Your task to perform on an android device: As I am also going to visit Brinnington on my trip to London, I should use the Rail Planner app to look up the train schedules from London to Brinnington on the 13th of September at 8:25 p.m.
Image 0: 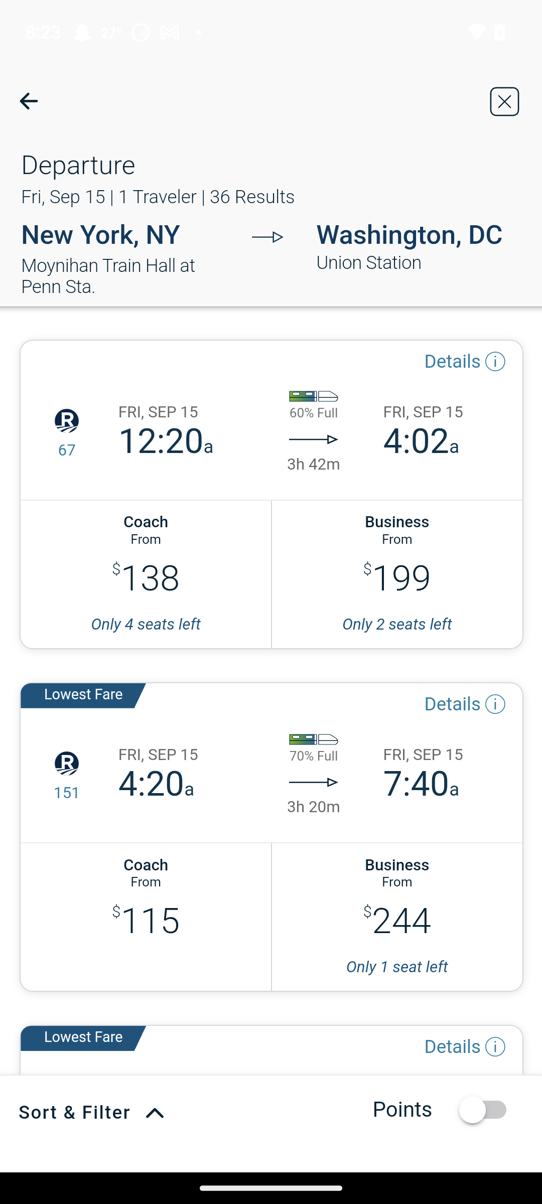
Open the Rail planner app
Step 0: open app "Rail Planner"
Image 1: 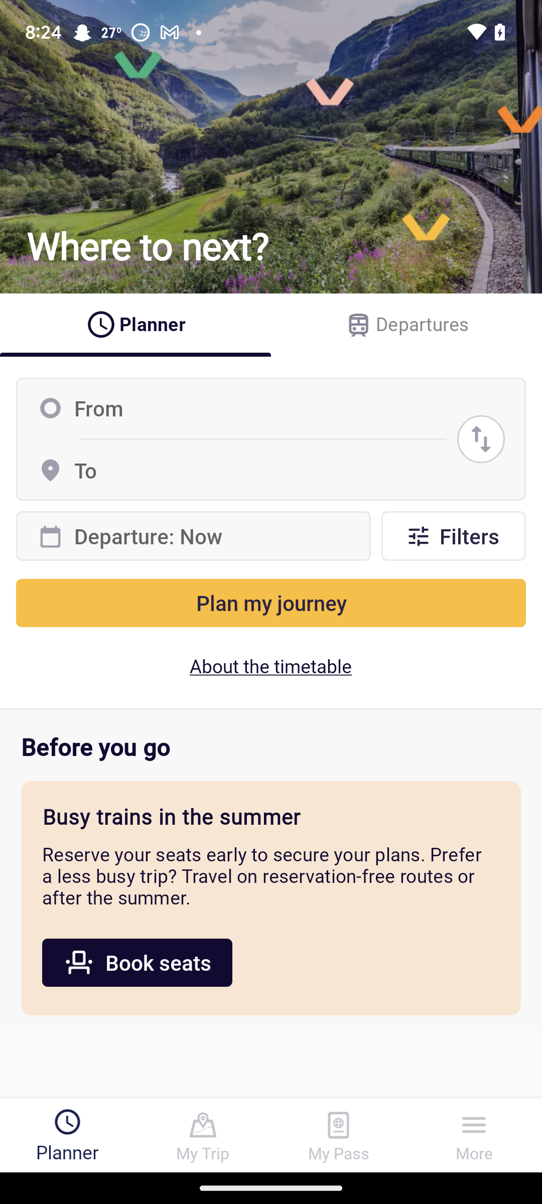
Click on the from text box
Step 1: click (271, 408)
Image 3: 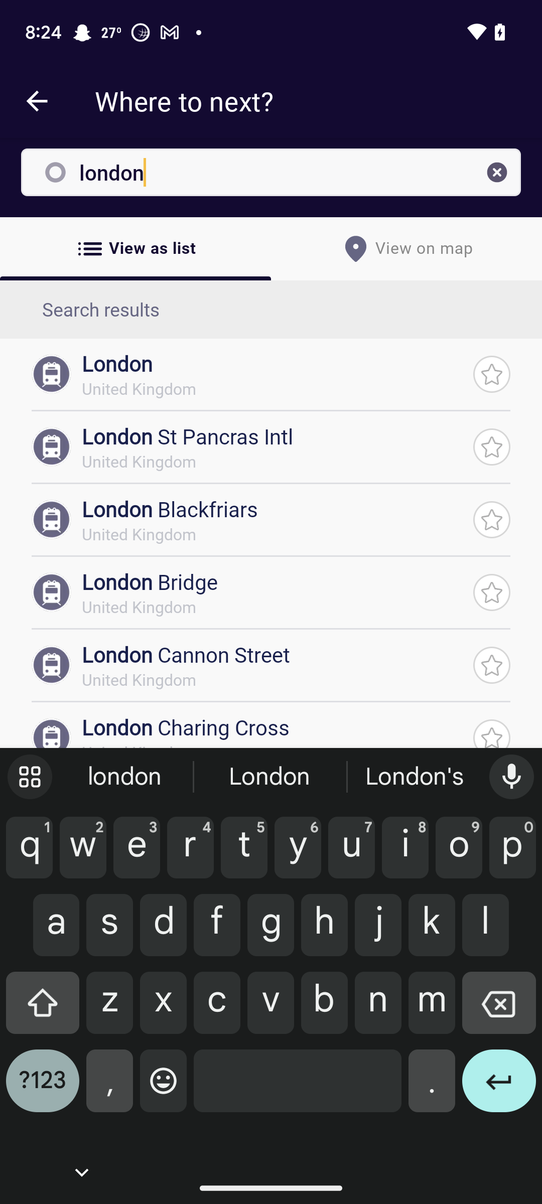
Click on the first suggested result
Step 3: click (274, 363)
Image 4: 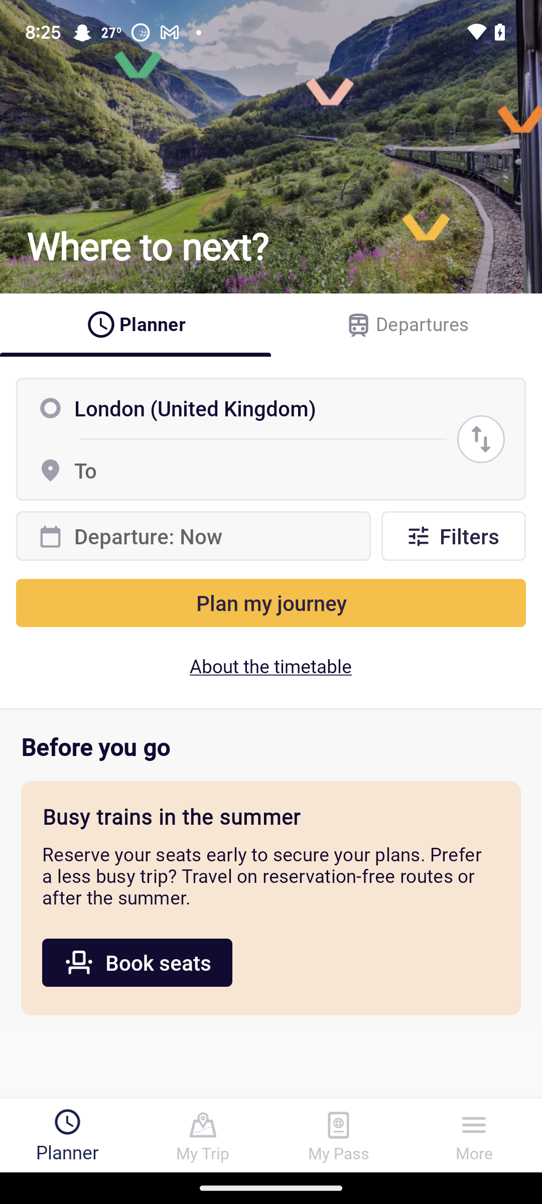
Click on the "to" text box
Step 4: click (271, 470)
Image 5: 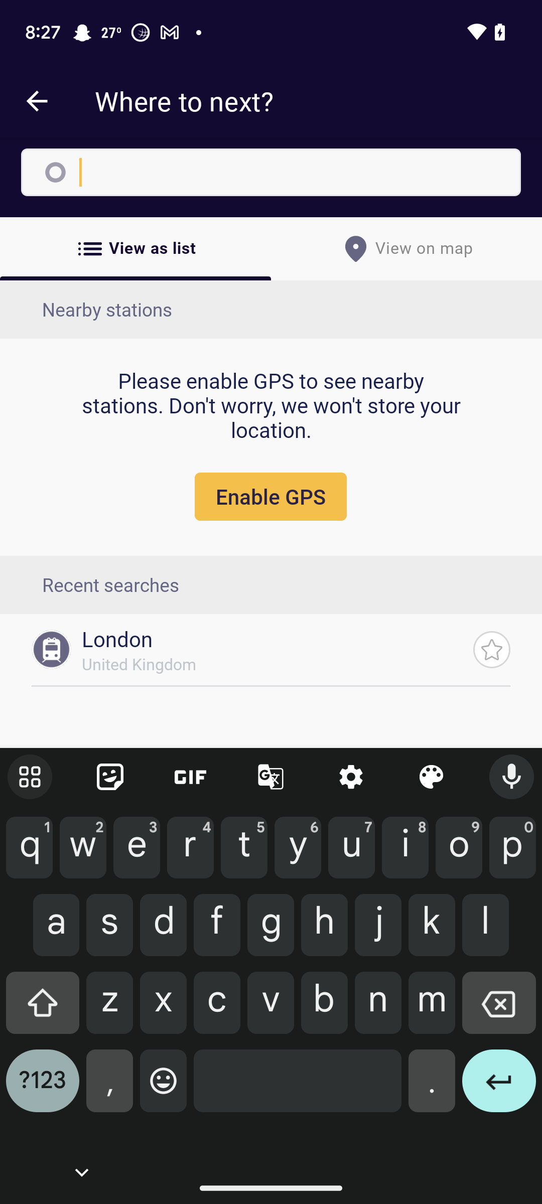
Search for Brinnington
Step 5: type "Brinnington"
Image 6: 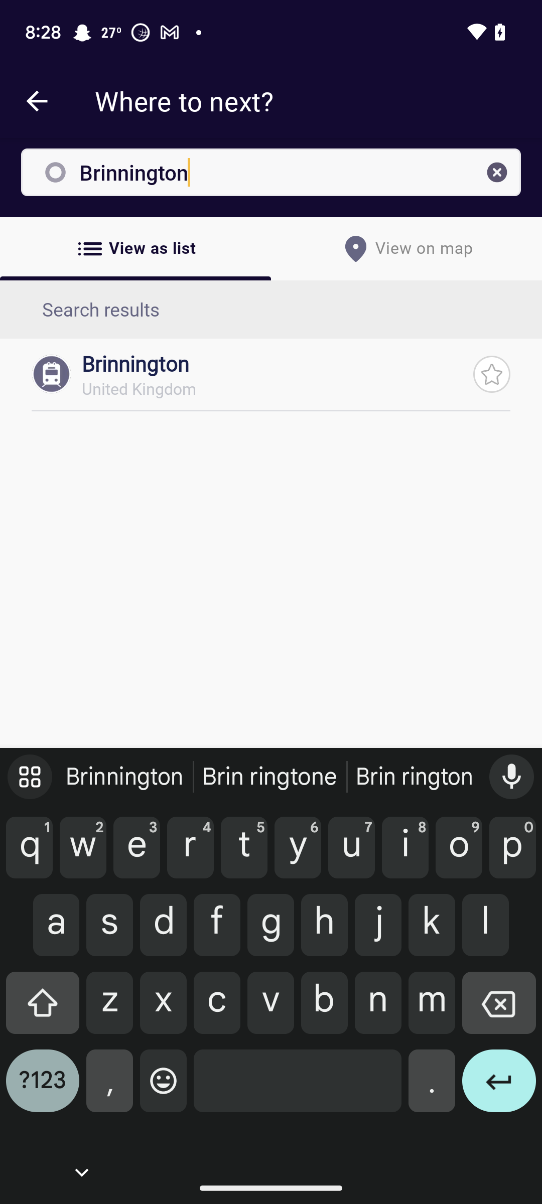
Click on the suggested result
Step 6: click (274, 363)
Image 7: 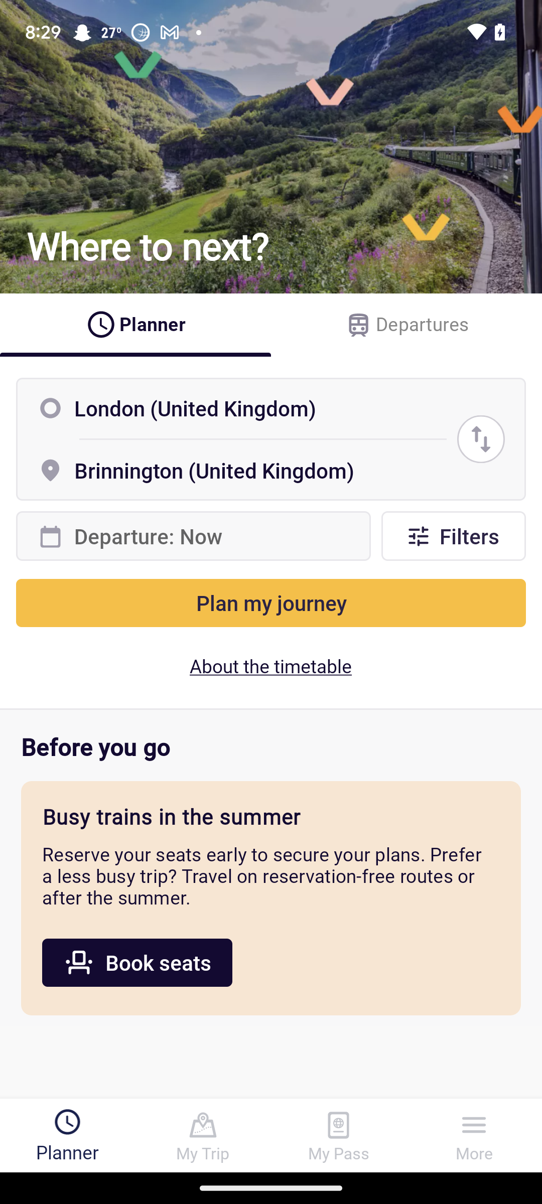
Click on the departure date section
Step 7: click (201, 536)
Image 8: 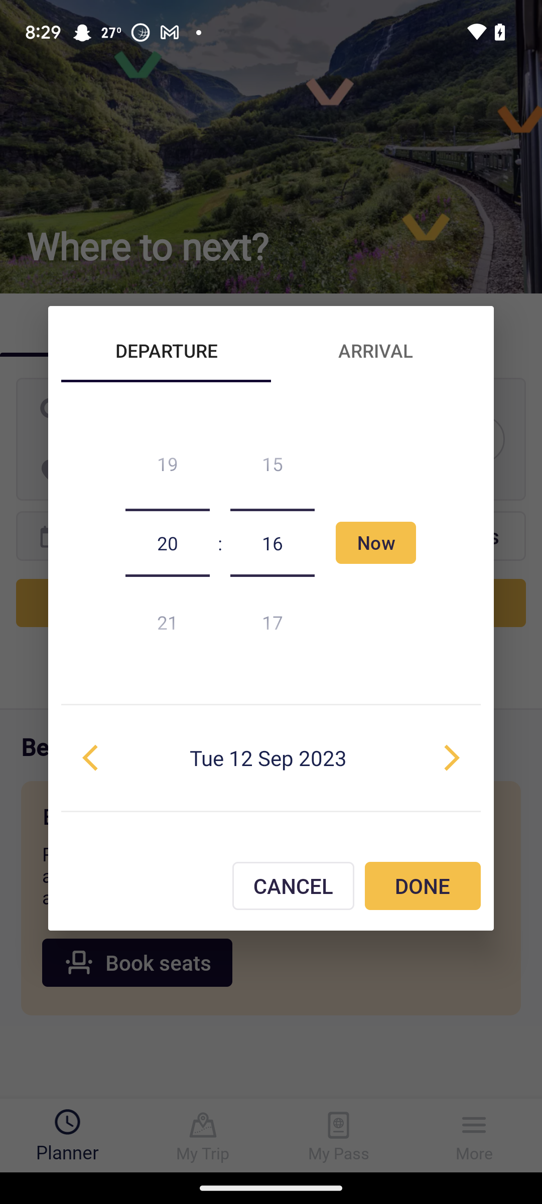
Click on the forward arrow to set date as 13th of September
Step 8: click (444, 757)
Image 9: 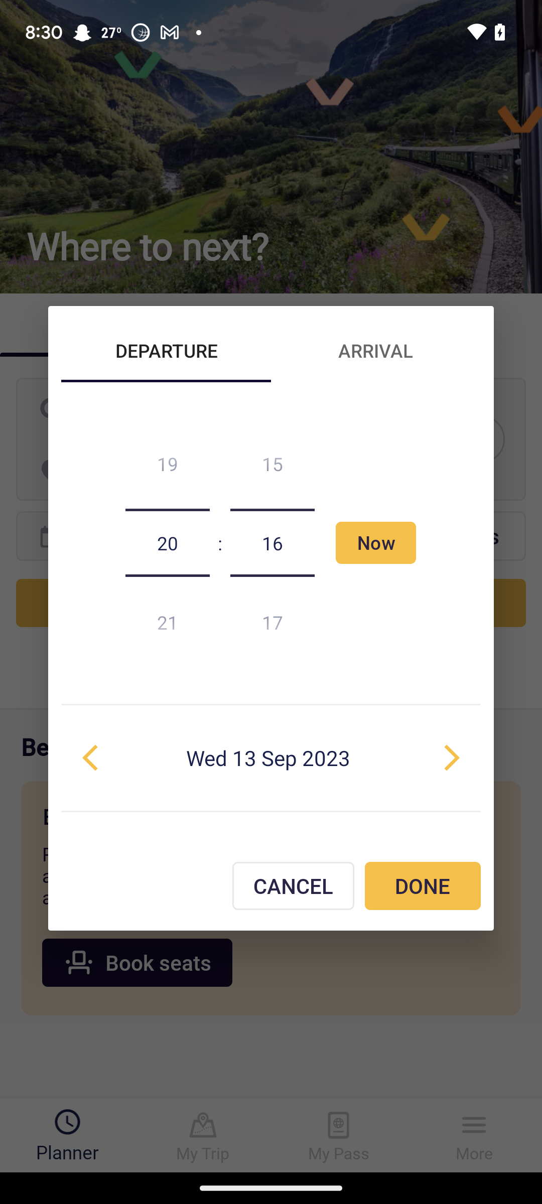
Swipe up the seconds to 25
Step 9: scroll down
Image 10: 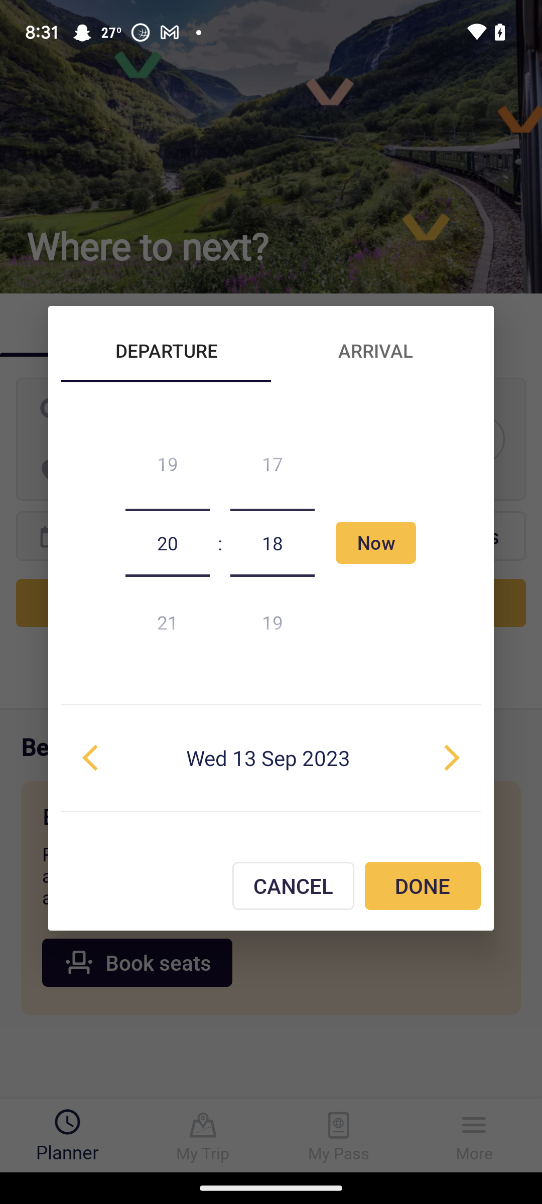
Swipe up the seconds to 25
Step 10: scroll down
Image 11: 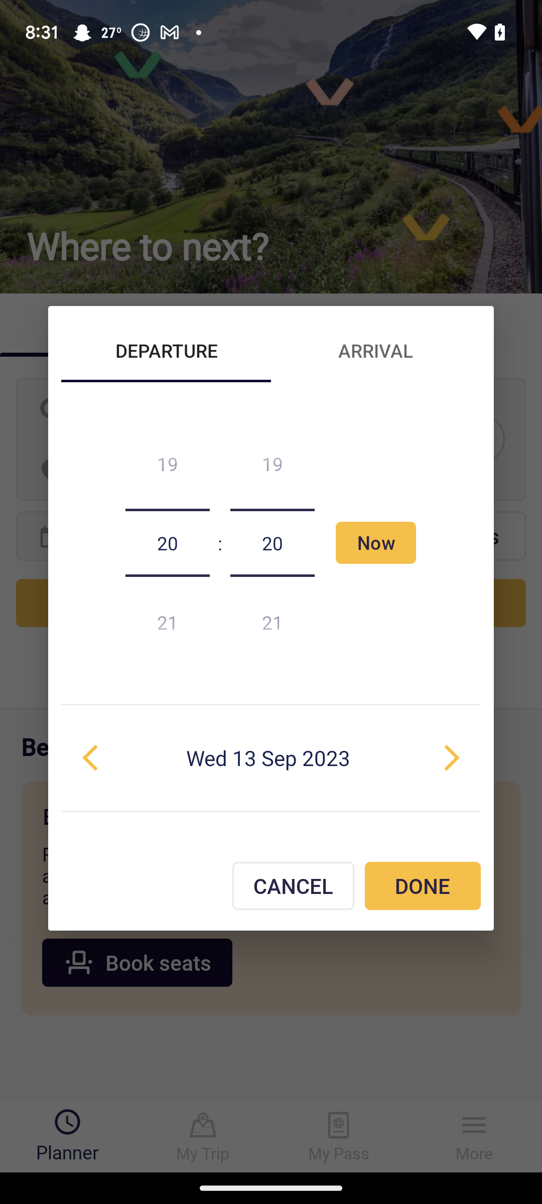
Swipe up the seconds to 25
Step 11: scroll down
Image 12: 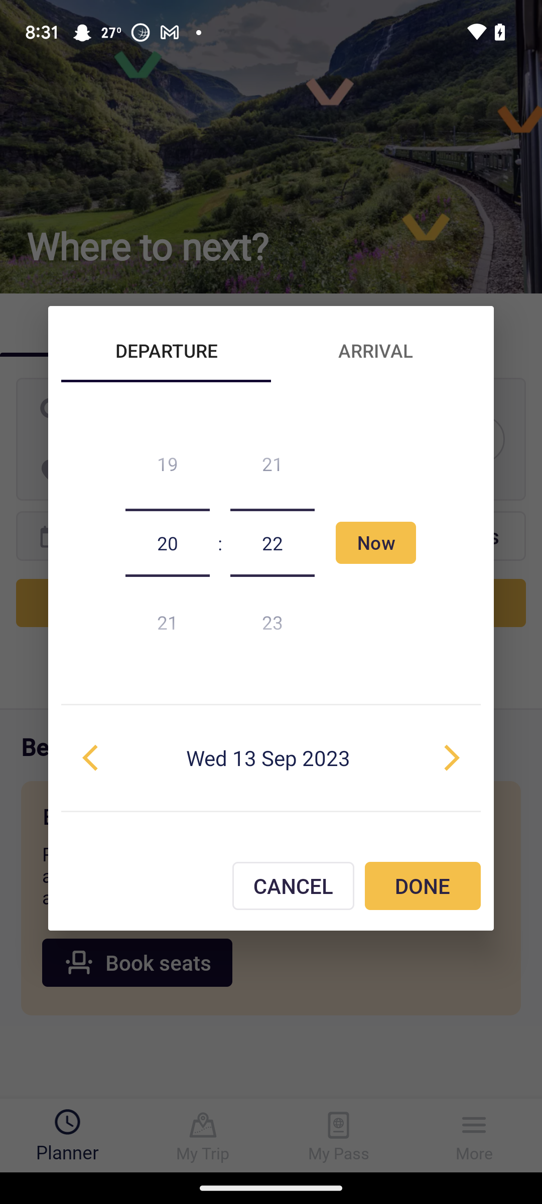
Swipe up the seconds to 25
Step 12: scroll down
Image 13: 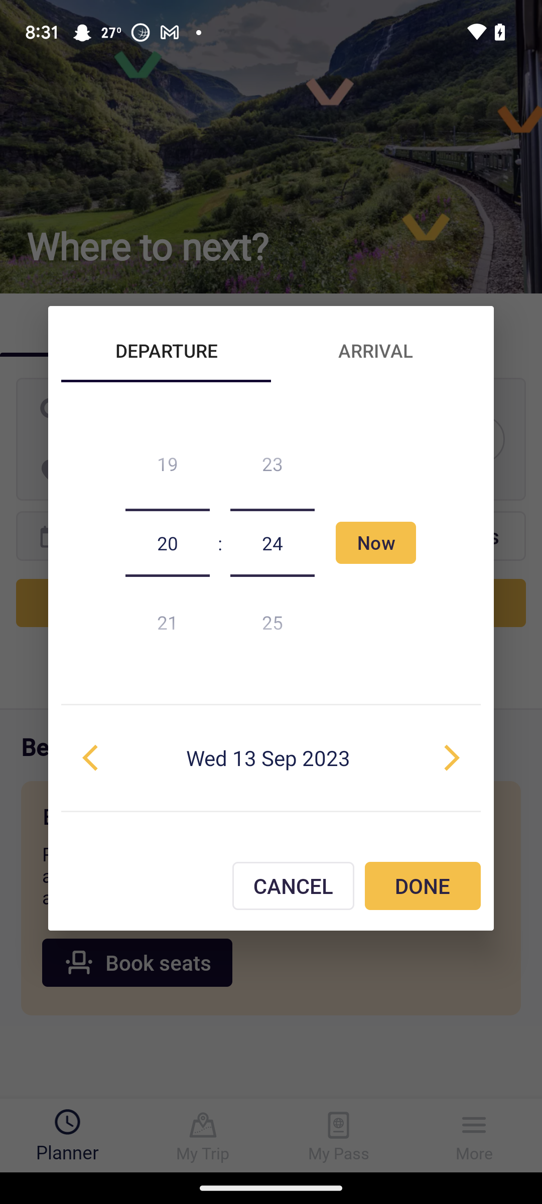
Swipe up the seconds to 25
Step 13: scroll down
Image 14: 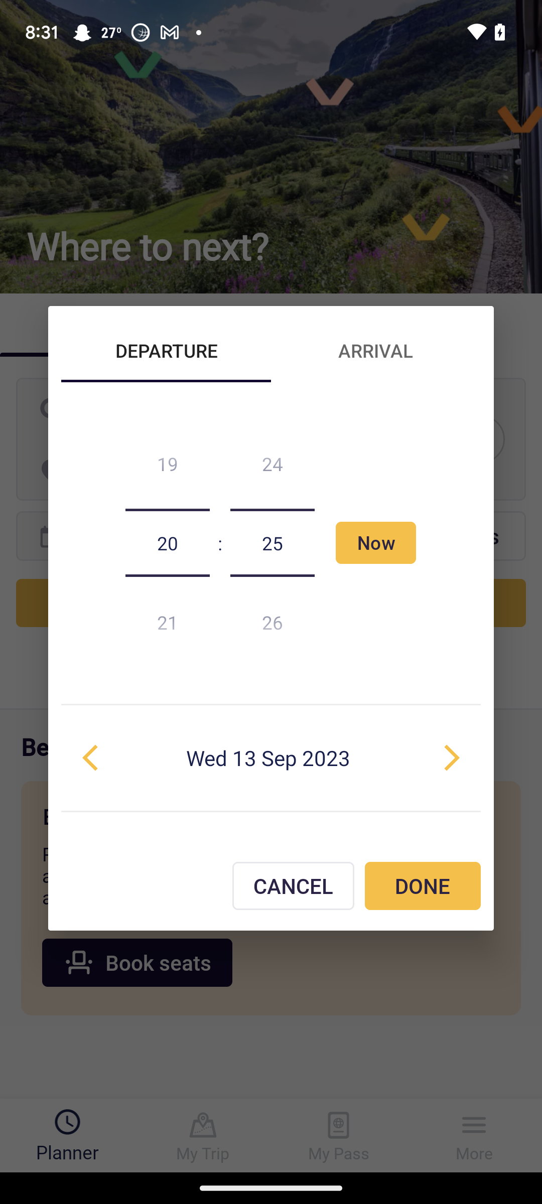
Click on the Done button
Step 14: click (423, 886)
Image 15: 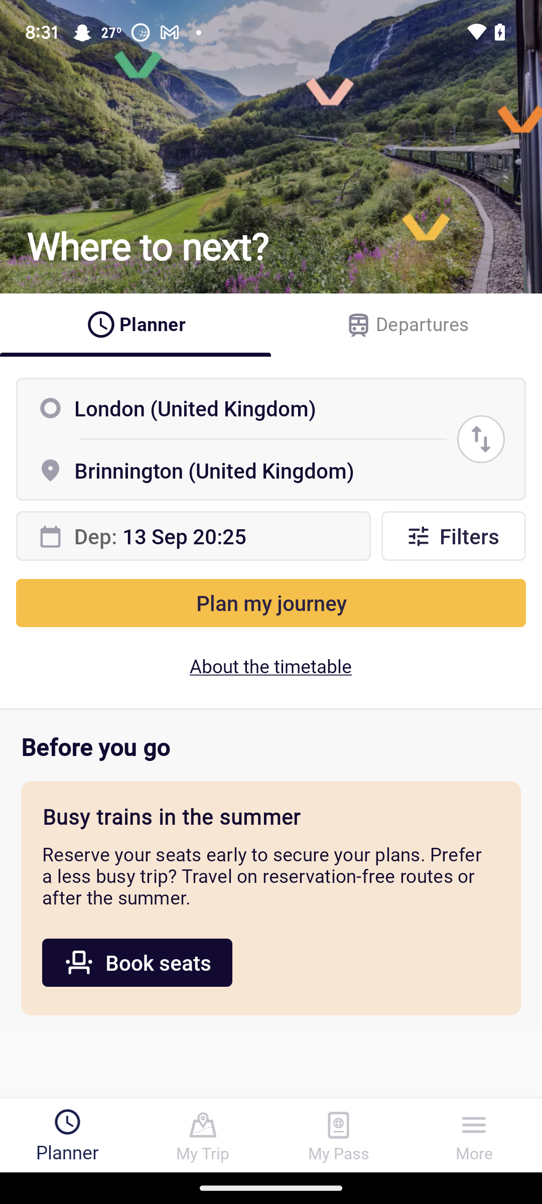
Click on the plan my journey button
Step 15: click (270, 603)
Image 16: 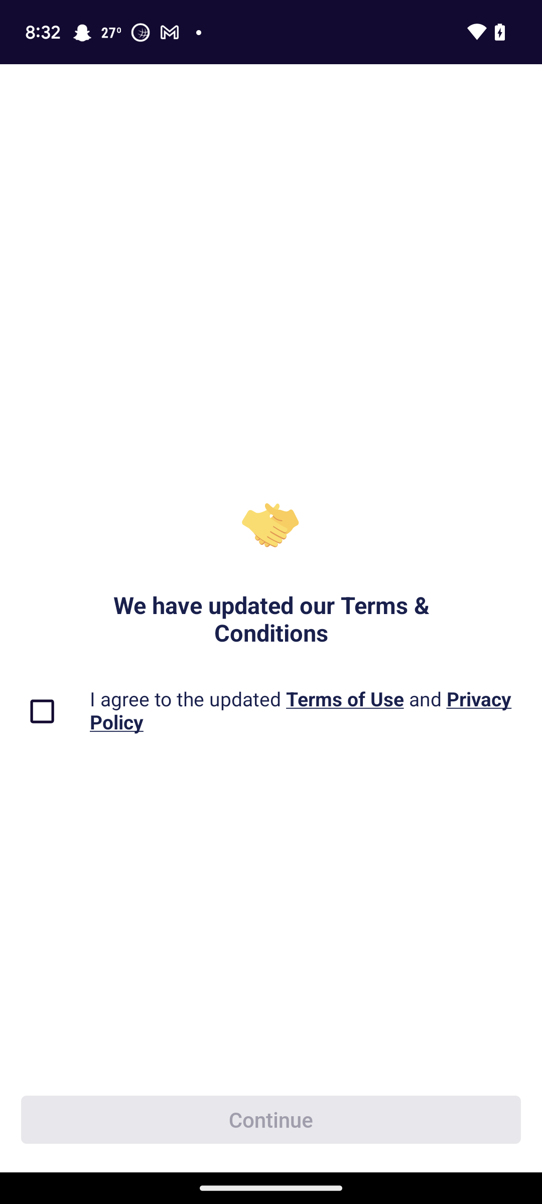
Click on the check box for the condition
Step 16: click (53, 711)
Image 17: 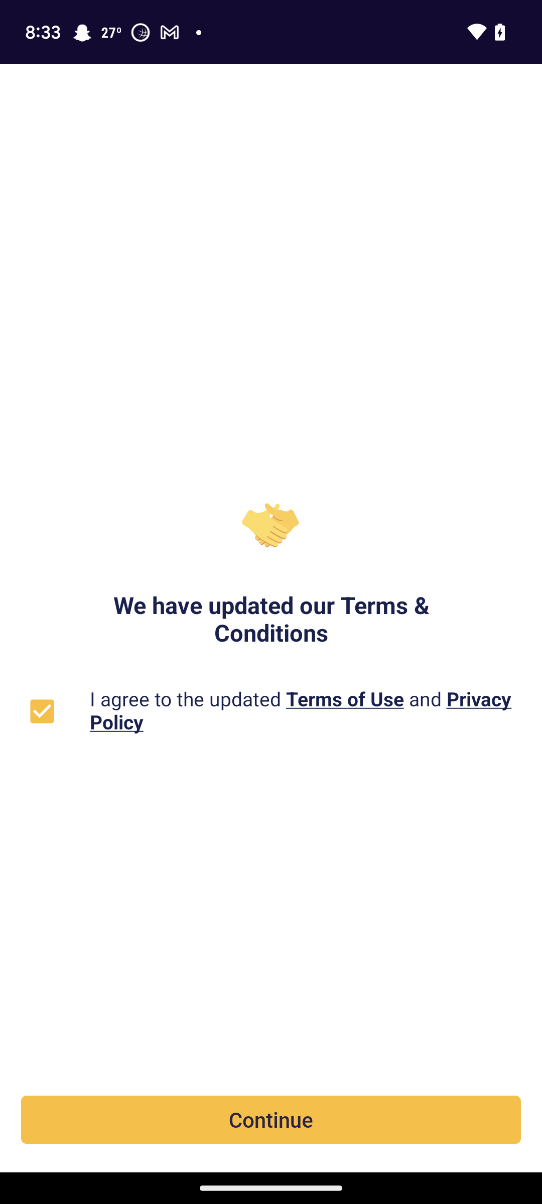
Click on the continue button
Step 17: click (271, 1120)